Your task to perform on an android device: As I'm planning a trip to Barcelona, search for cruise schedules in the Celebrity Cruises app for nine nights in Barcelona in the month of April 2024.
Image 0: 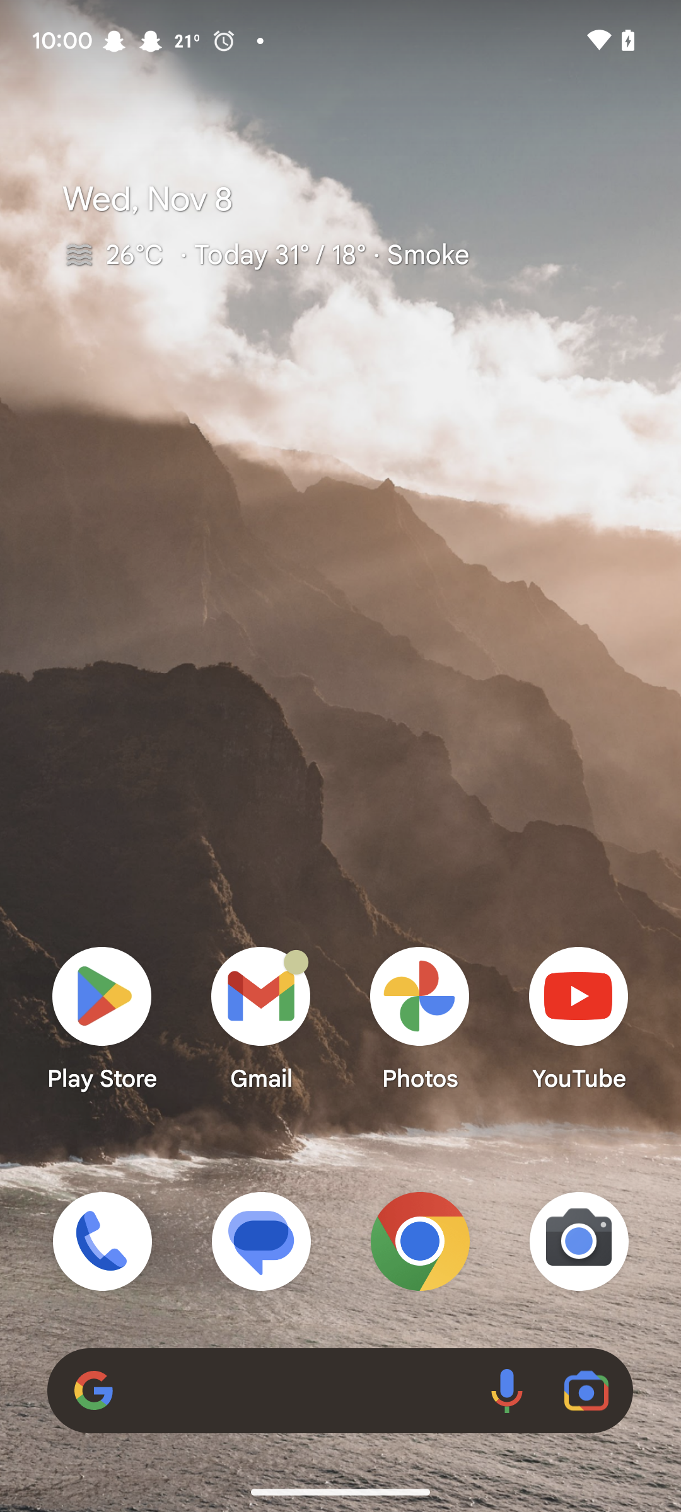
Open the Celebrity Cruises app
Step 0: open app "Celebrity"
Image 1: 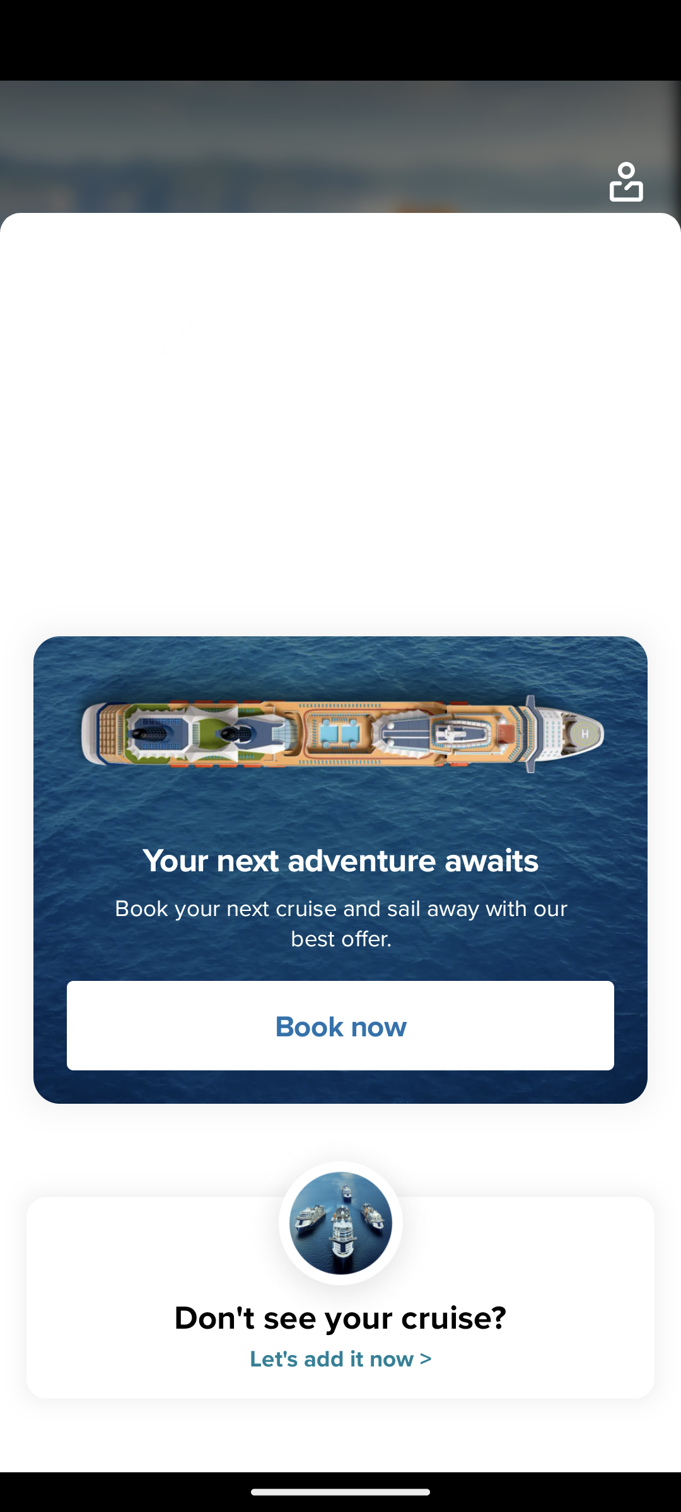
Click on the book now button
Step 1: click (340, 1026)
Image 2: 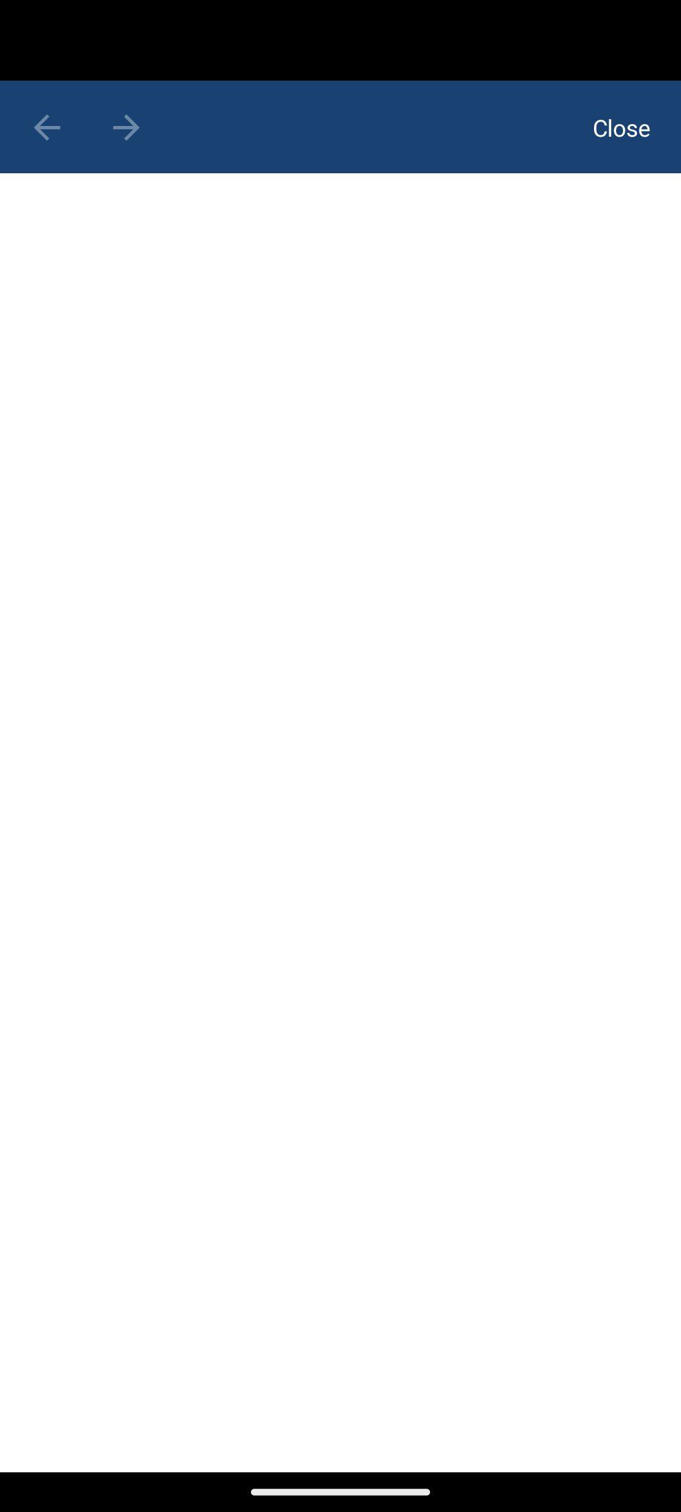
Click on the book now button
Step 2: wait
Image 3: 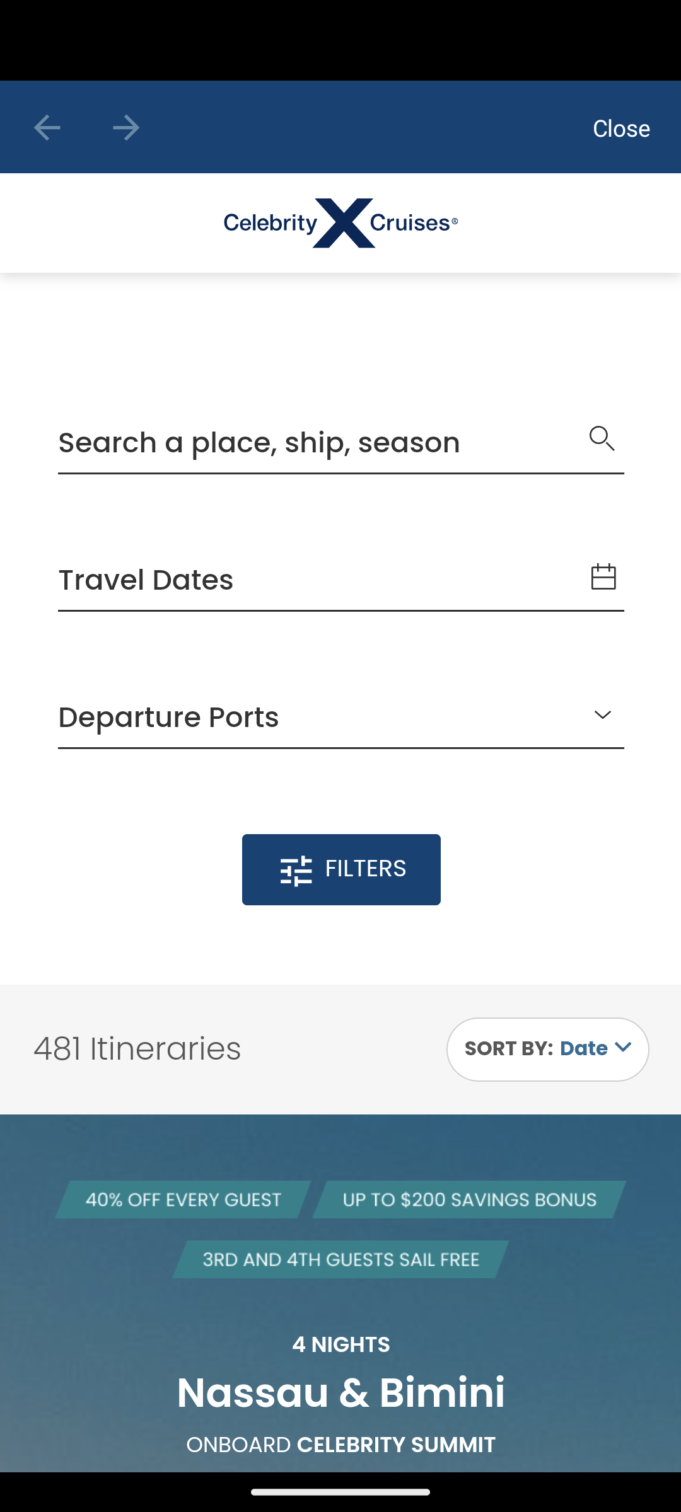
Click on the search bar 
Step 3: click (259, 442)
Image 4: 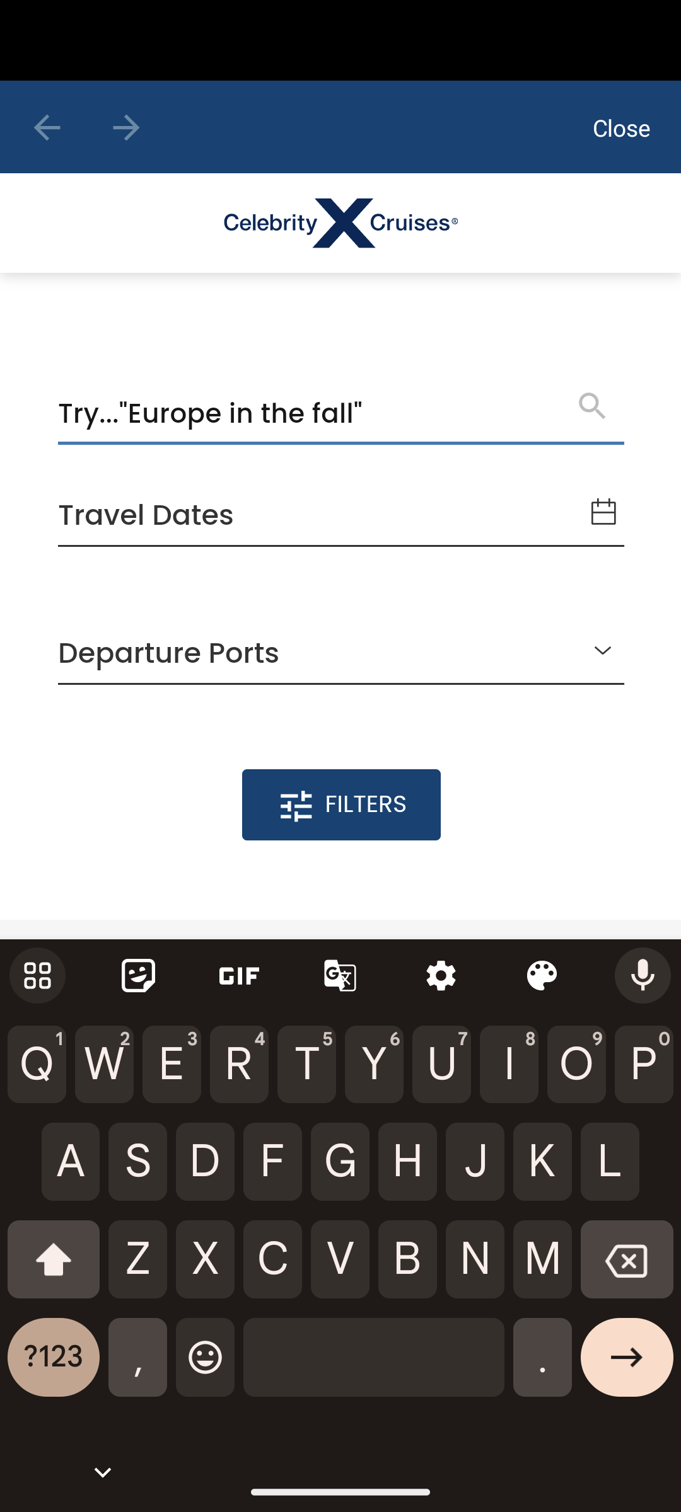
Search for 9 nights in barcelona
Step 4: type "9 nights in barcelona"
Image 5: 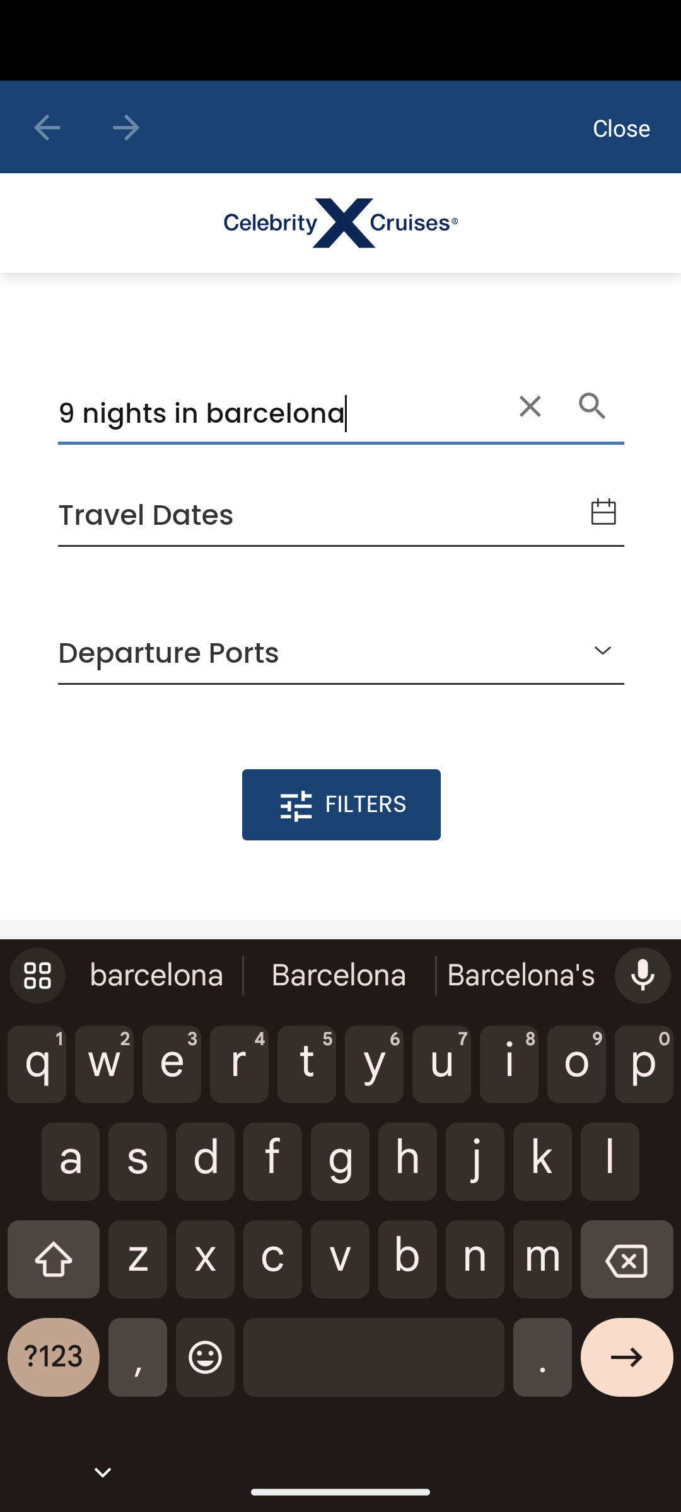
Click on the travel dates section
Step 5: click (357, 515)
Image 6: 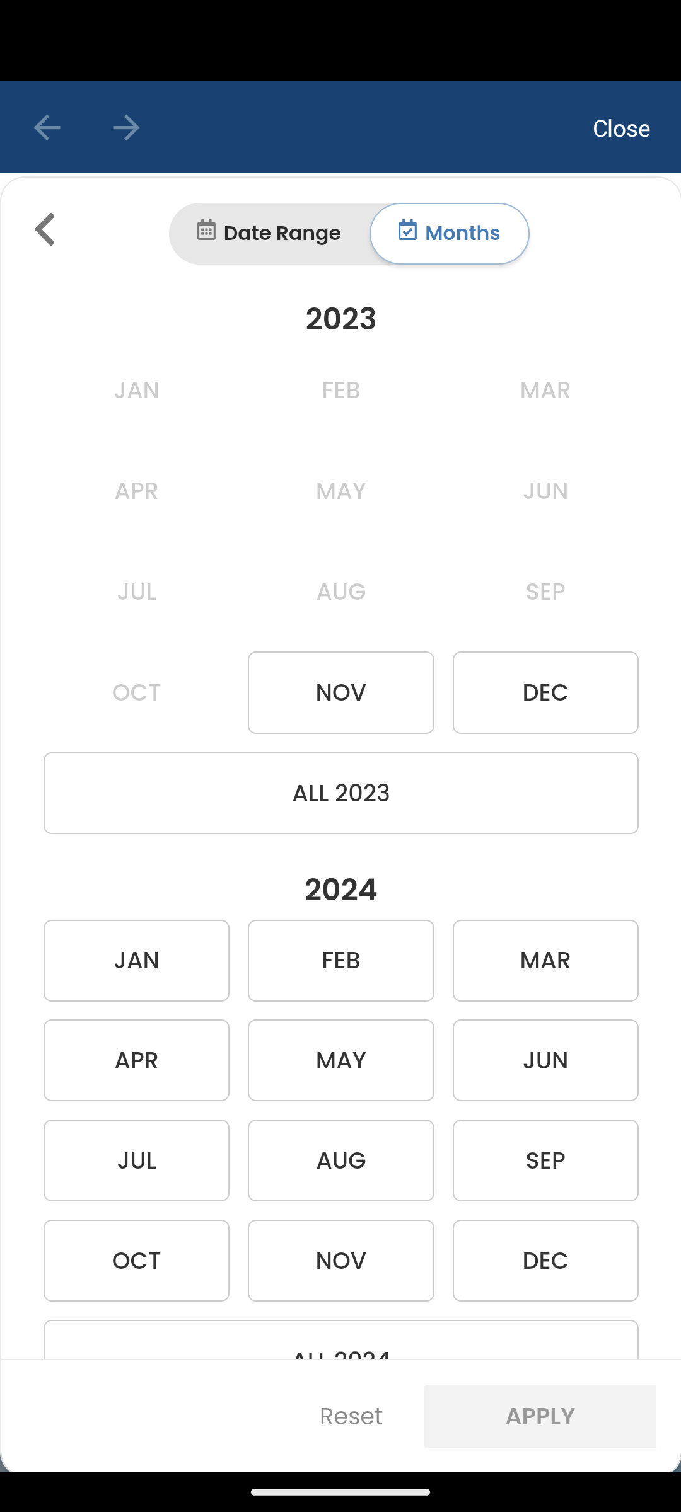
Click on the APR 2024
Step 6: click (137, 1060)
Image 7: 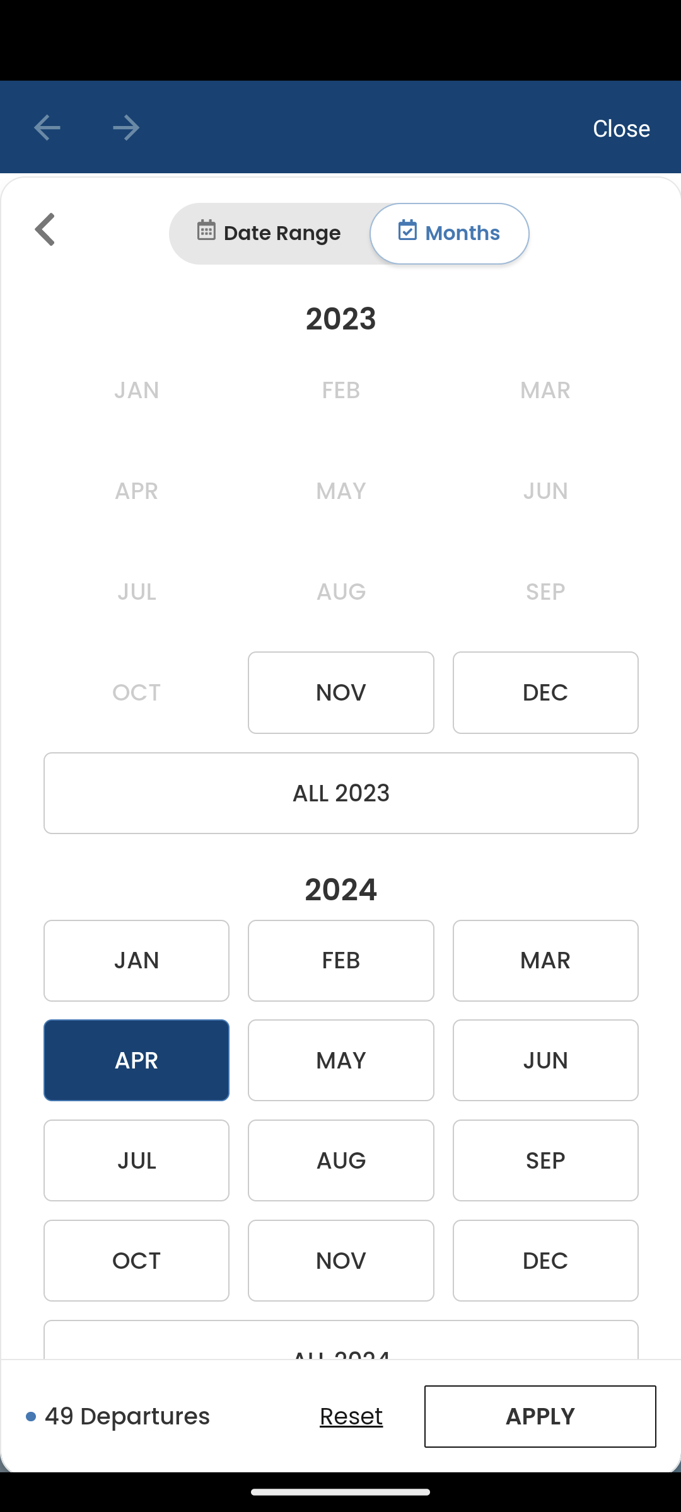
Click on the apply button
Step 7: click (540, 1416)
Image 8: 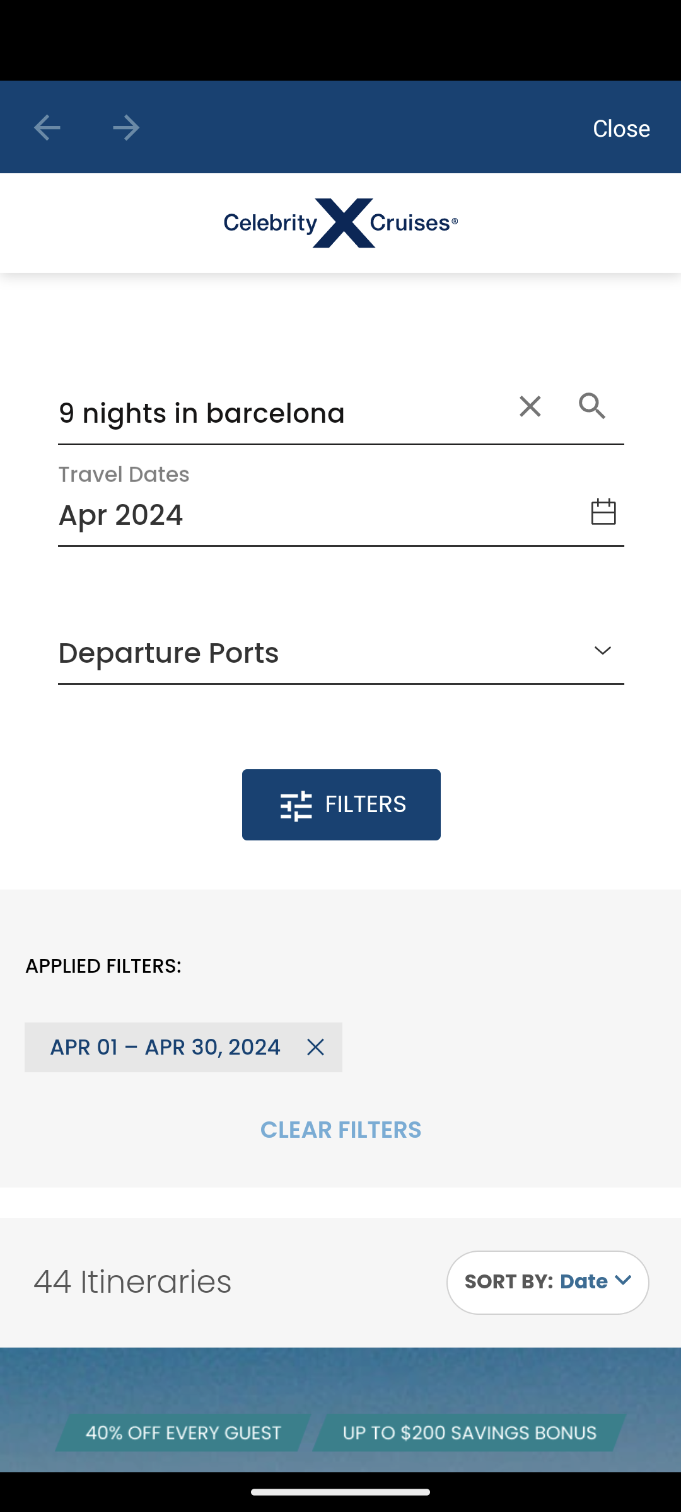
Click on the search icon 
Step 8: click (593, 416)
Image 9: 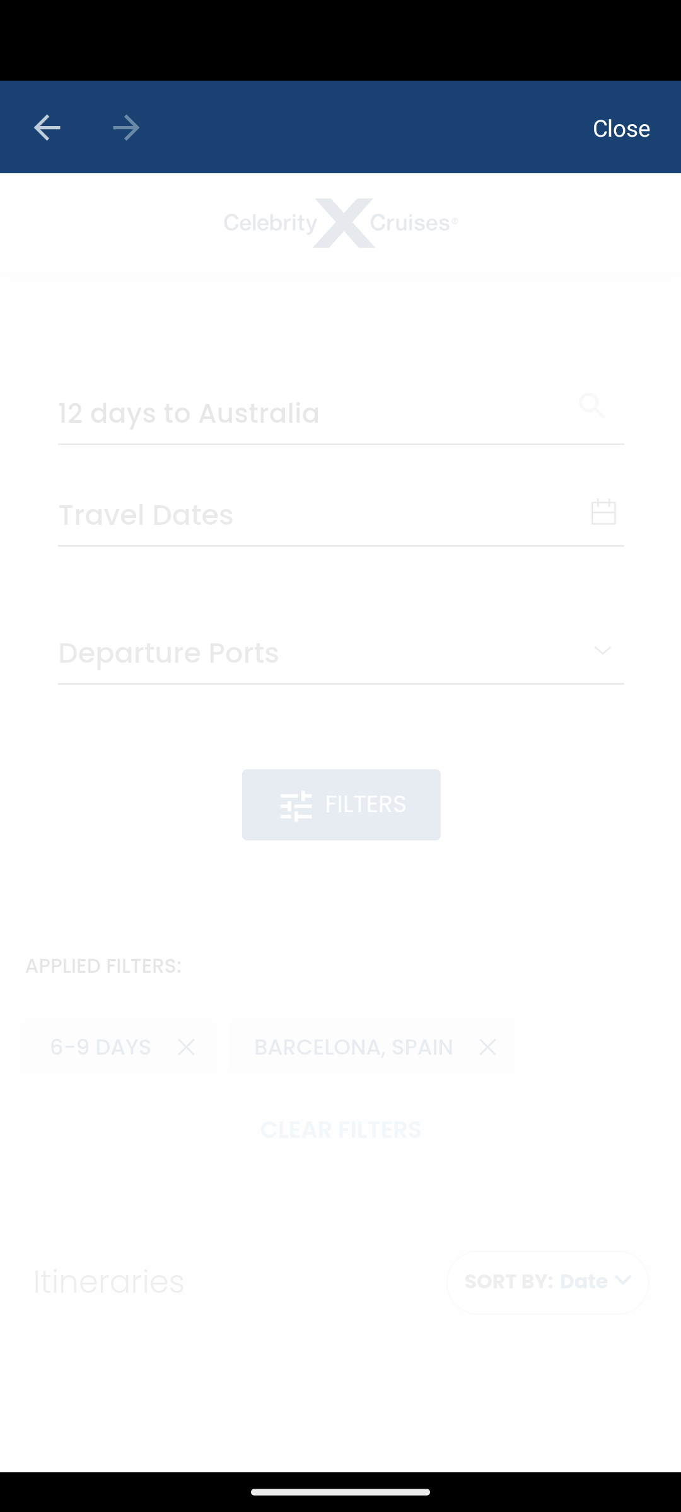
Click on the search icon 
Step 9: wait
Image 10: 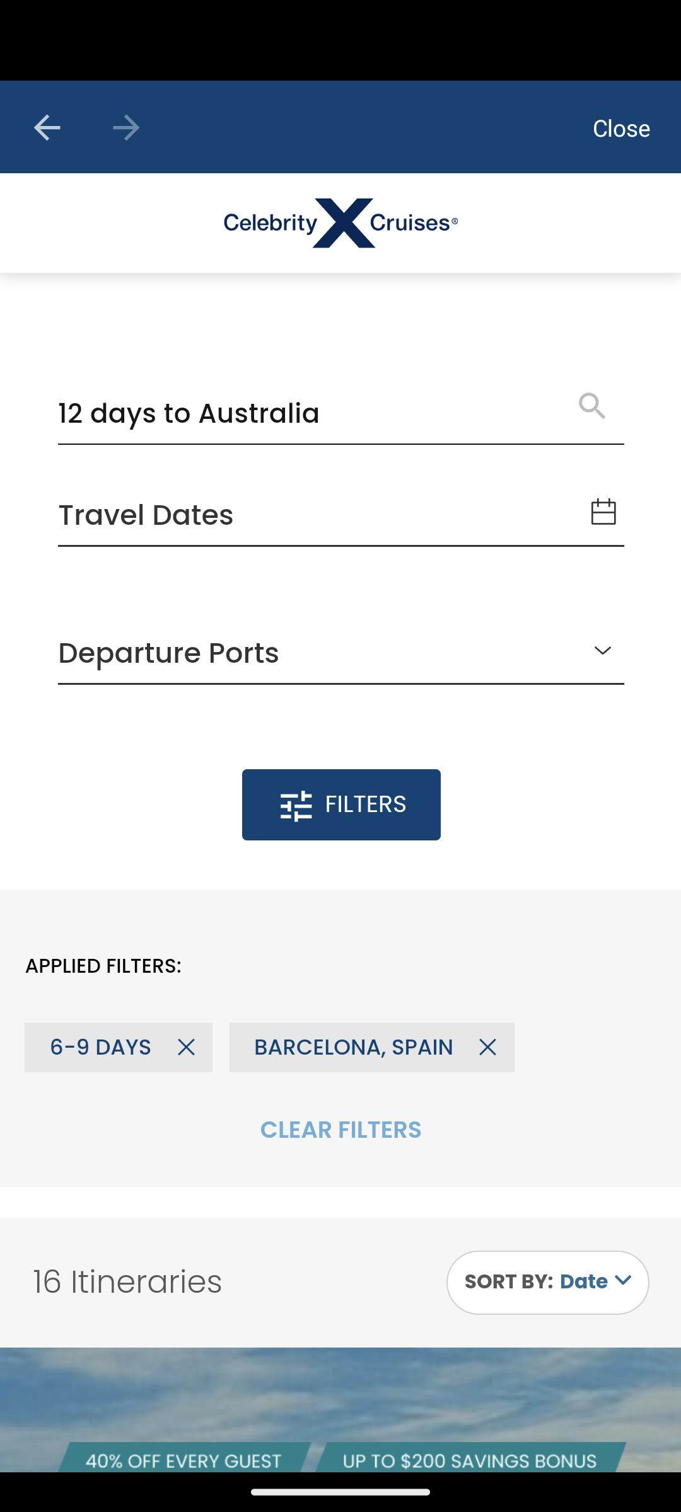
Swipe up the screen
Step 10: scroll down